Your task to perform on an android device: Open the Fitpro app, Add personal details and create your profile in the app
Image 0: 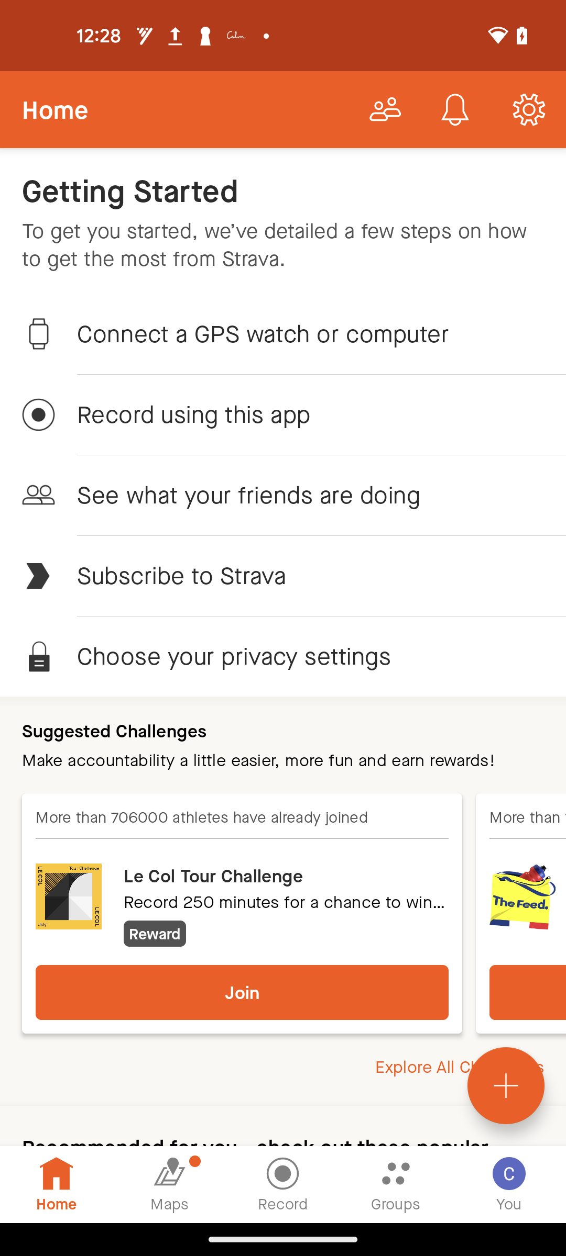
Open the Fitpro app
Step 0: open app "FitPro"
Image 1: 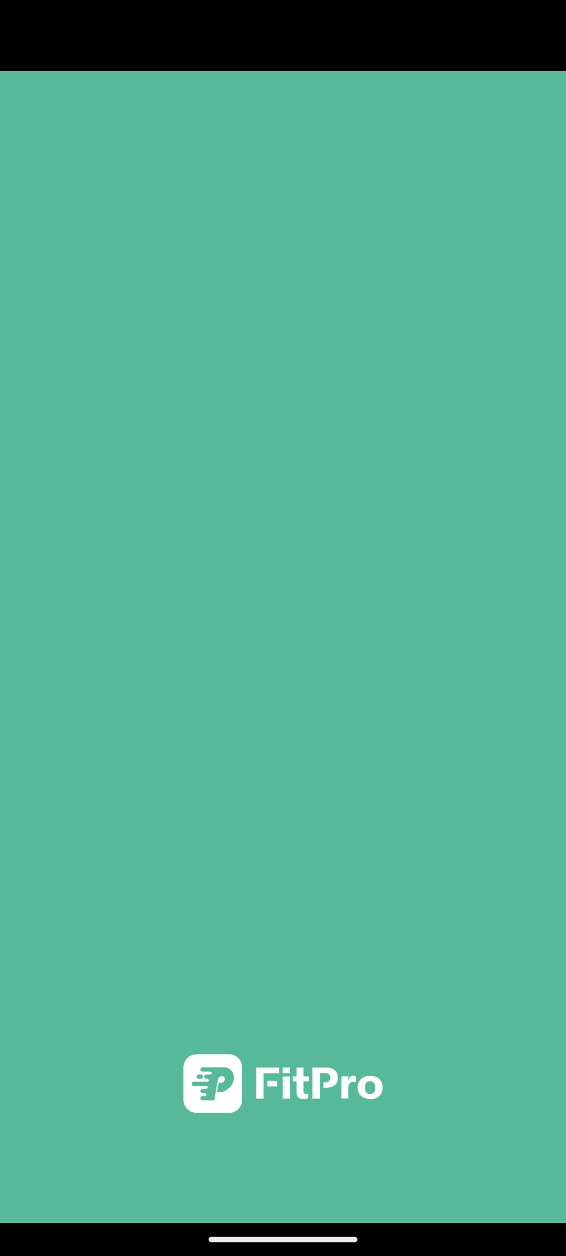
Open the Fitpro app
Step 1: wait
Image 2: 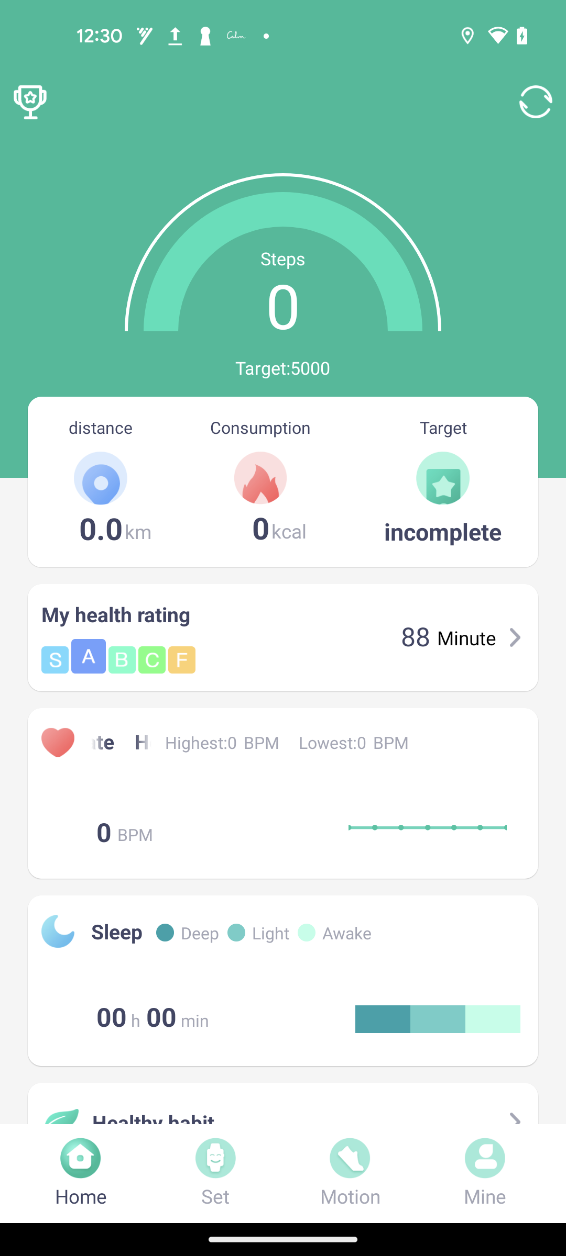
Click on the profile icon at the bottom right corner of the screen
Step 2: click (485, 1173)
Image 3: 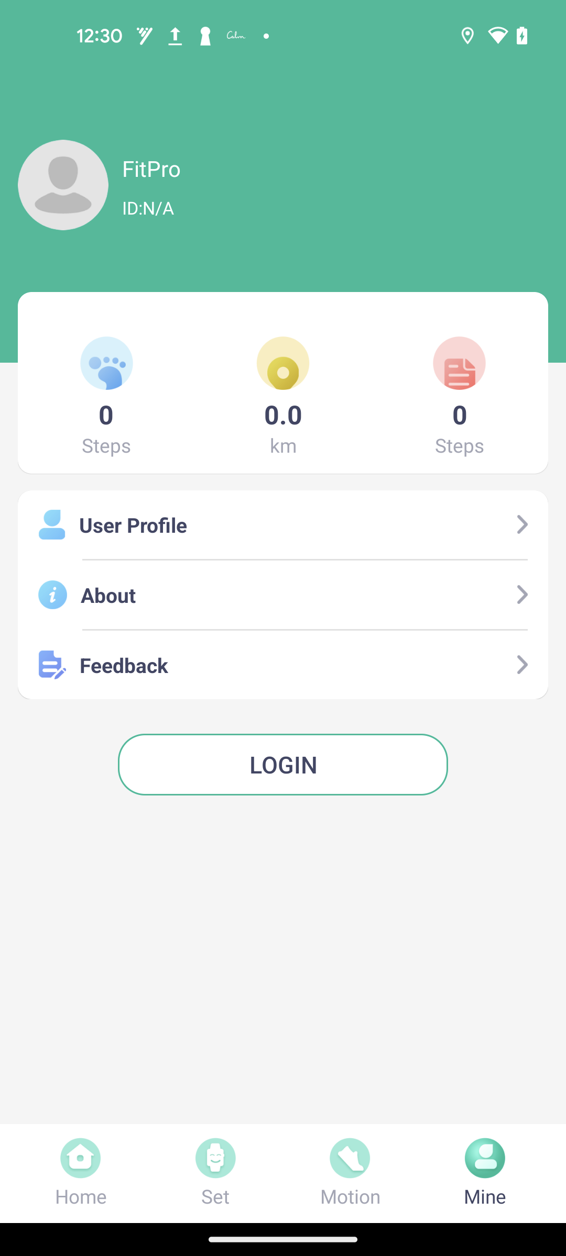
Click on the Login button
Step 3: click (283, 764)
Image 4: 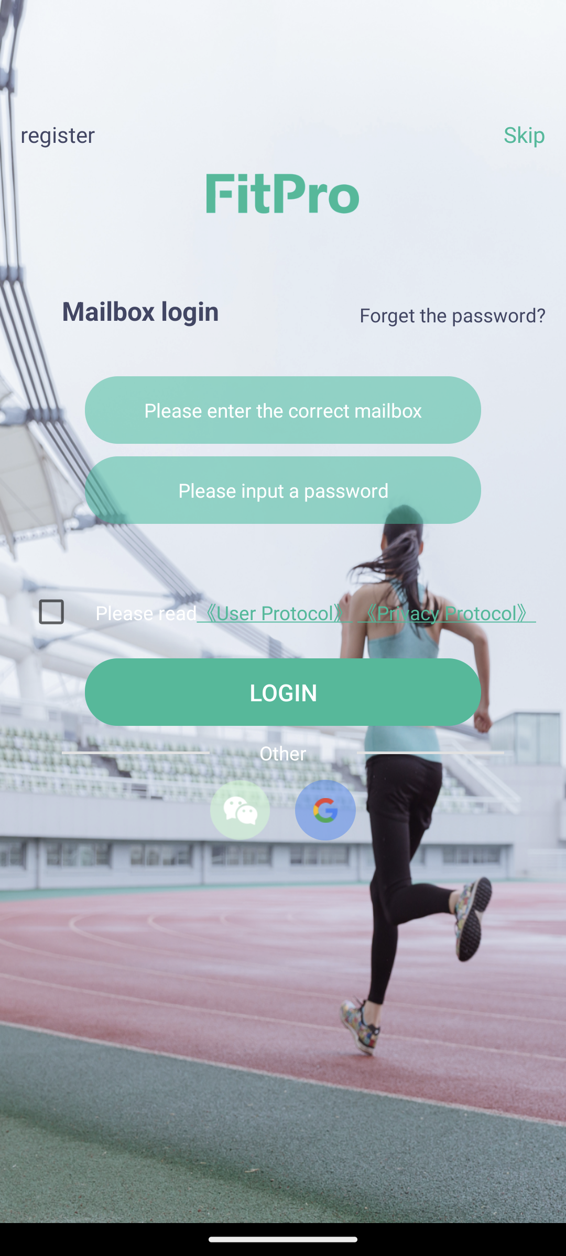
Click on the User agreement box
Step 4: click (62, 612)
Image 5: 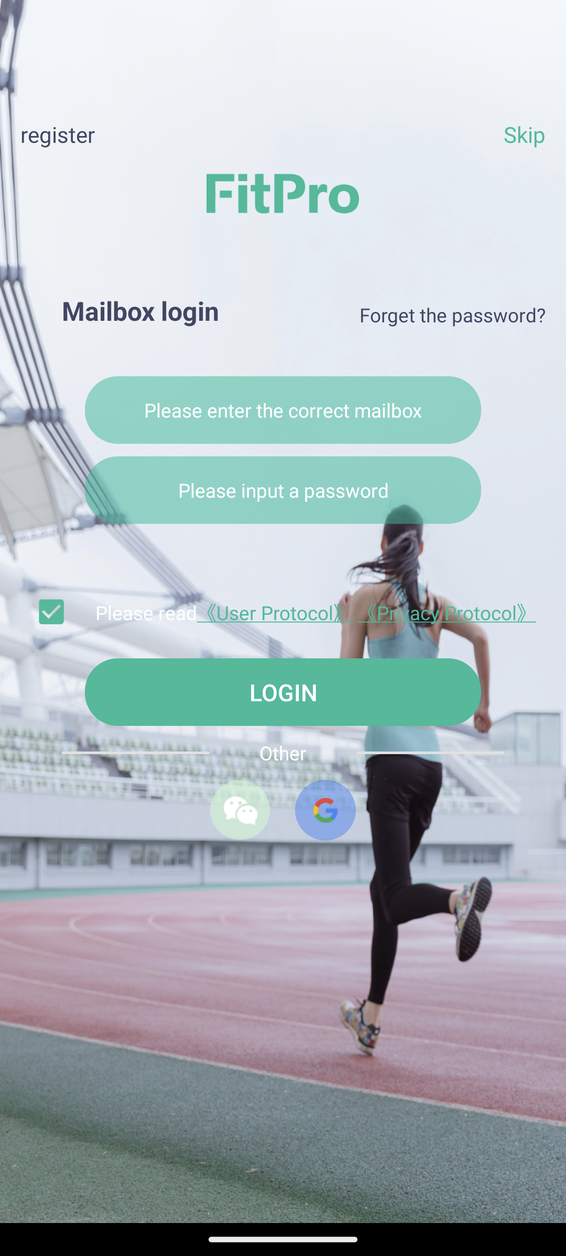
Click on the Gmail icon
Step 5: click (325, 810)
Image 6: 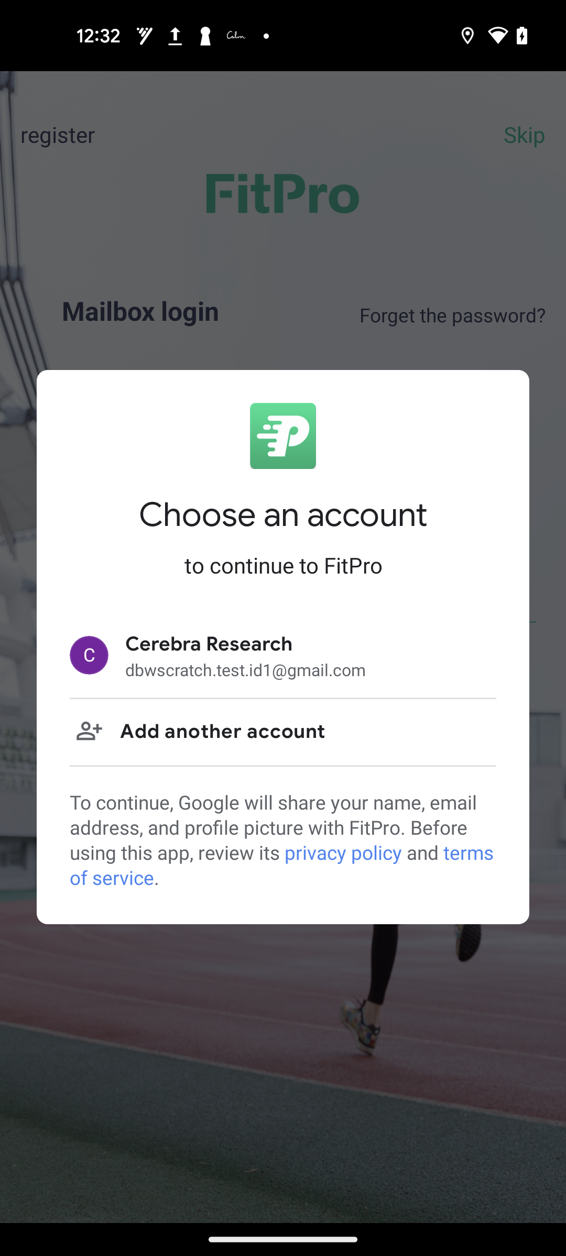
Click on the Cerebra Research account
Step 6: click (209, 644)